Your task to perform on an android device: In the Simple Habit app, I want to listen to the Bamboo meditation in order to increase my focus.
Image 0: 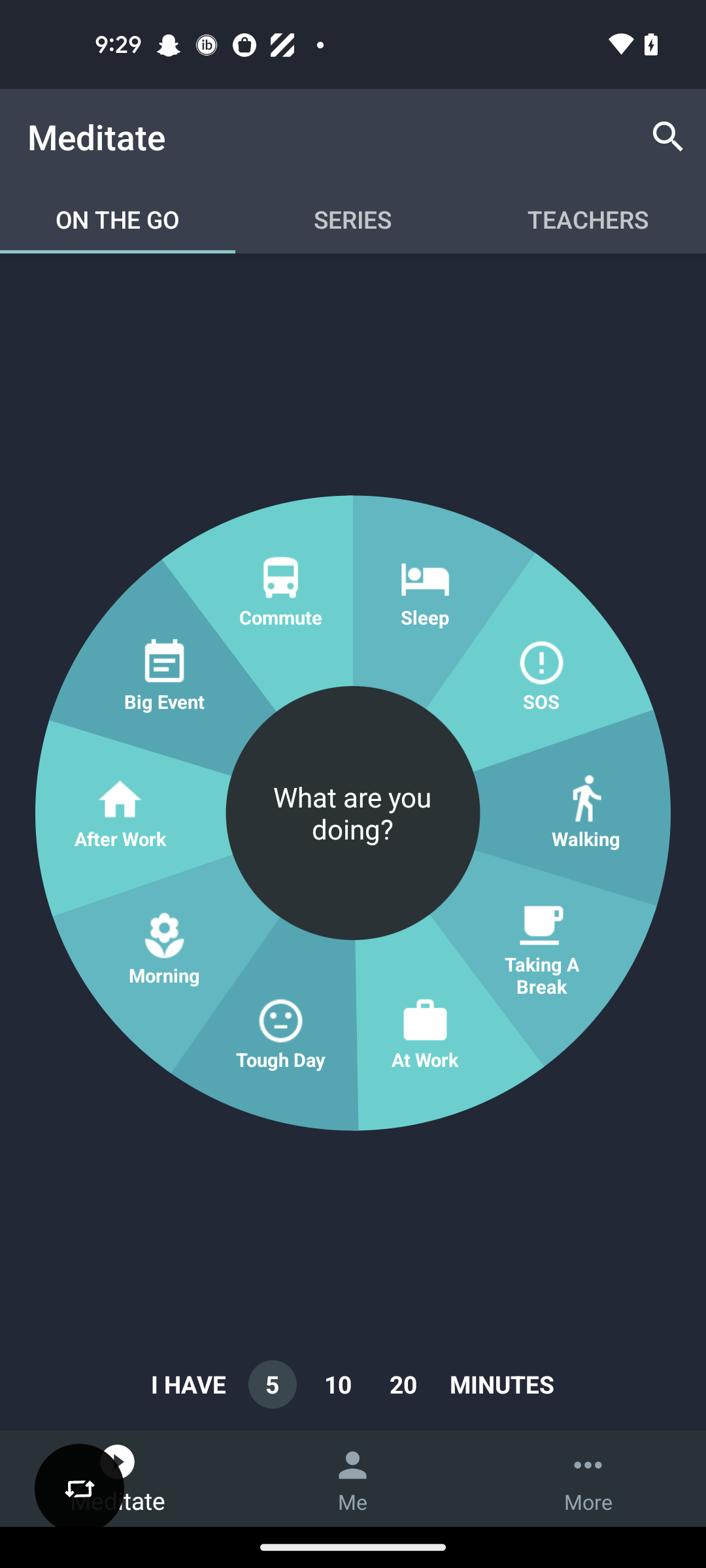
Click on the search icon at the top right corner of the screen 
Step 0: click (668, 137)
Image 1: 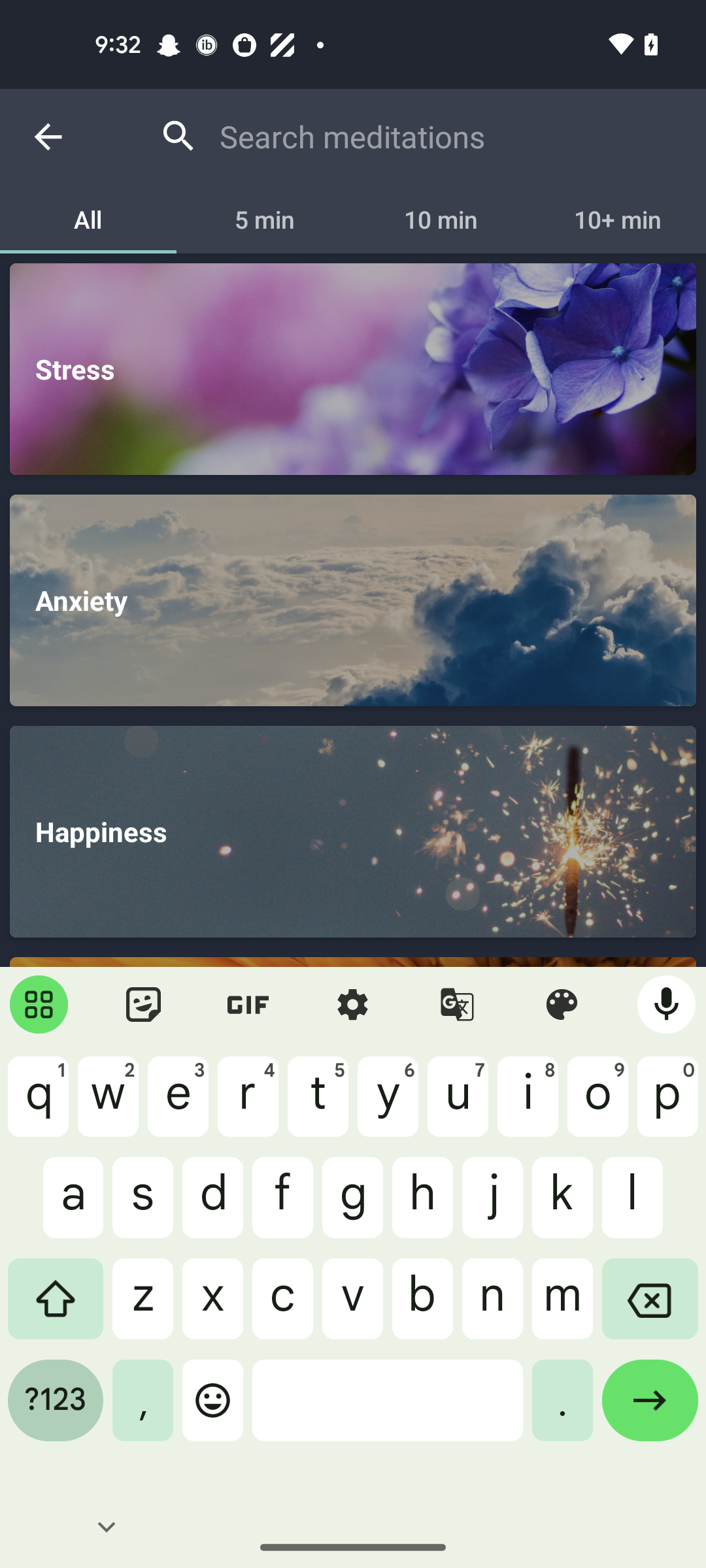
Enter a meditate as Bamboo
Step 1: type "Bamboo"
Image 2: 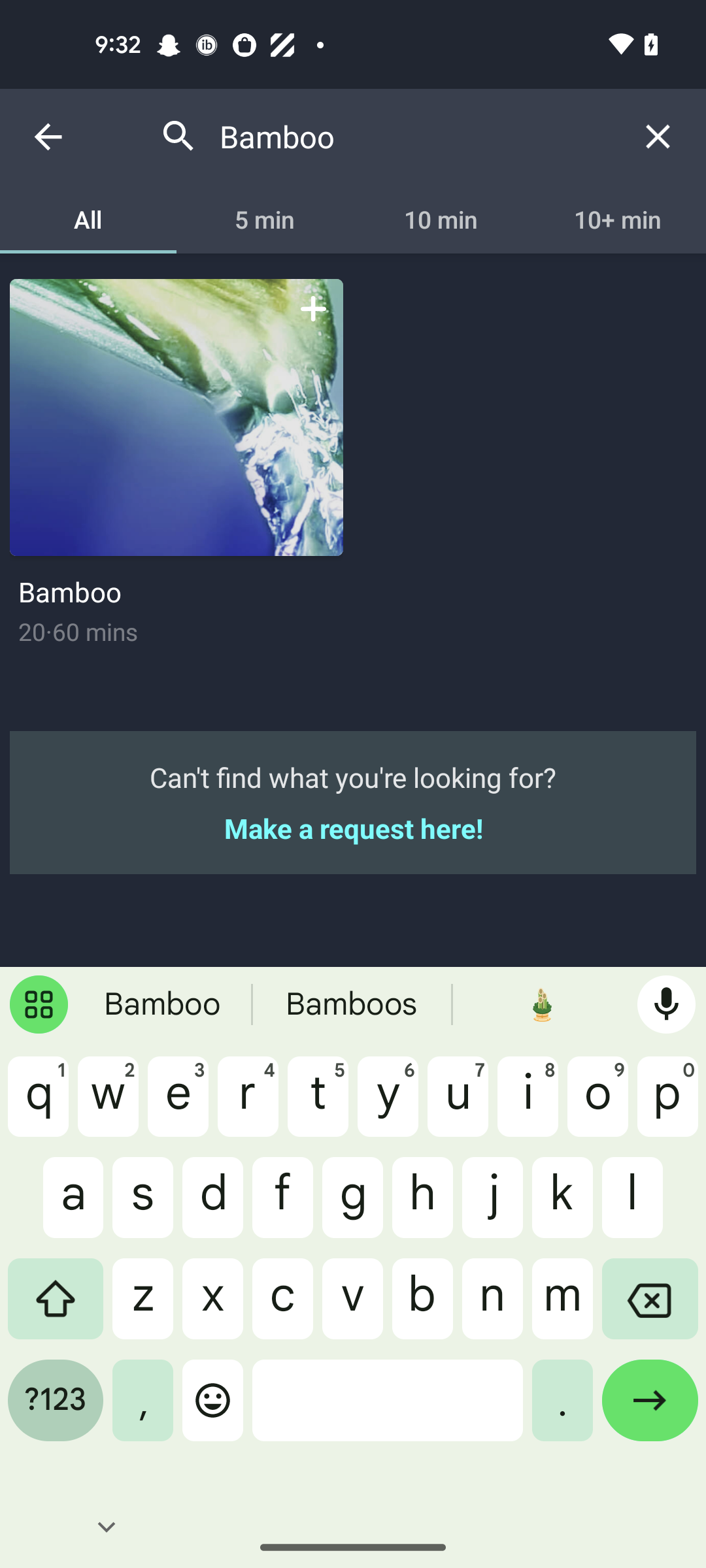
Click on the Bamboo tab 
Step 2: click (176, 417)
Image 3: 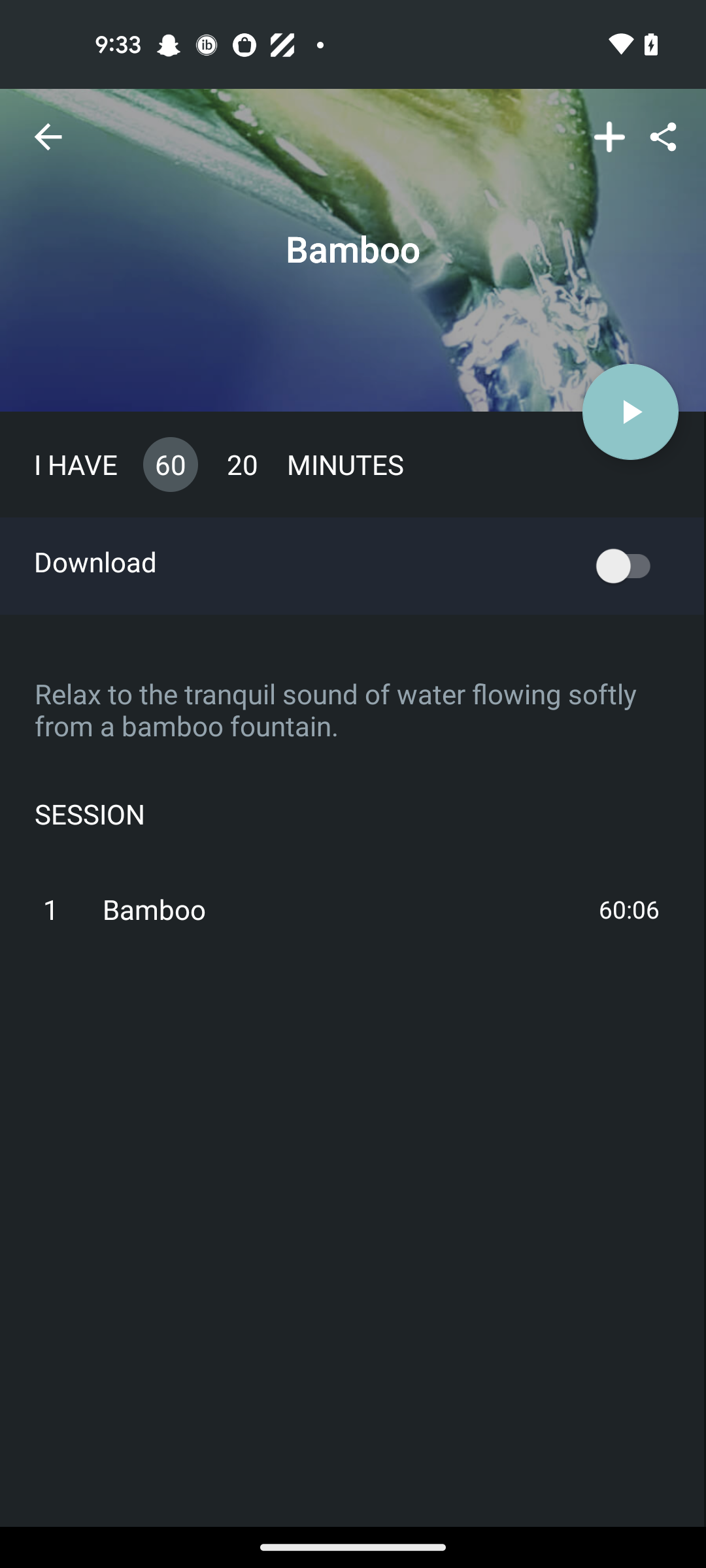
Click on the play button 
Step 3: click (630, 411)
Image 4: 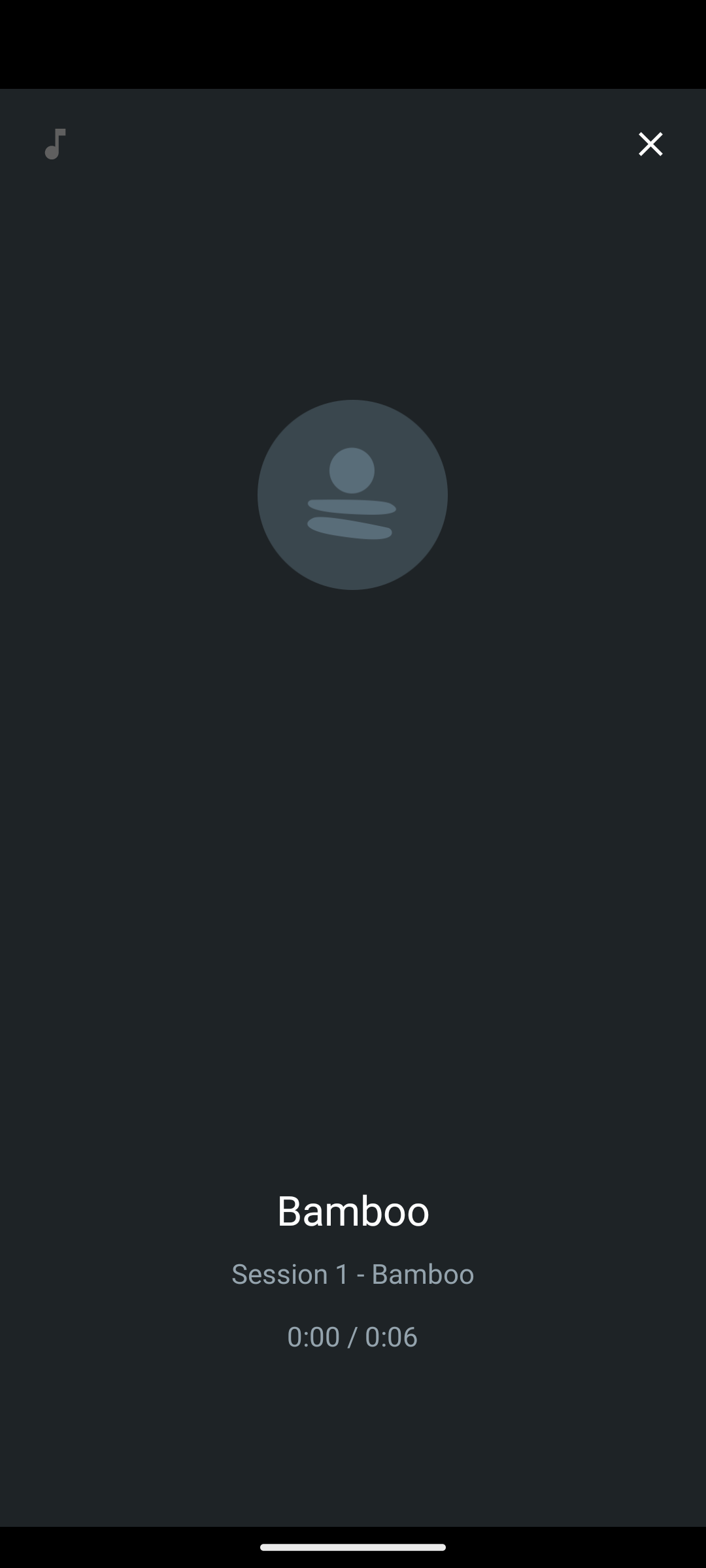
Click on the play button 
Step 4: wait